Your task to perform on an android device: I love this book. add this Yerma book in my Watchlist
Image 0: 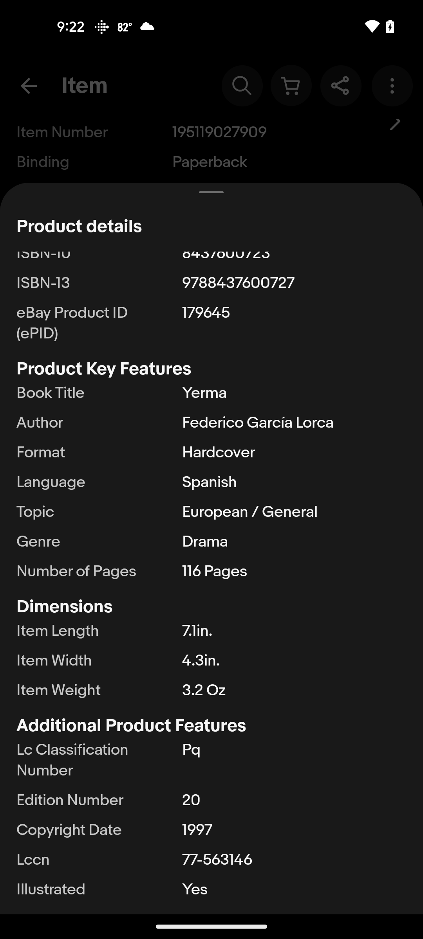
Go back to previous screen
Step 0: press back button
Image 1: 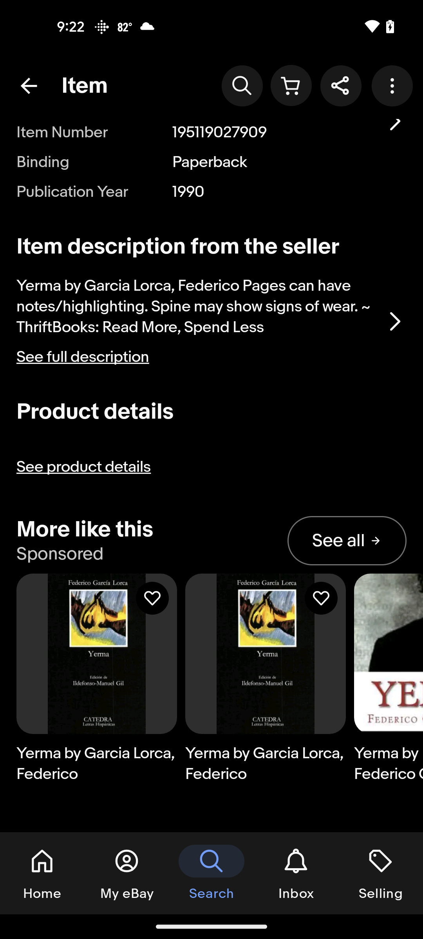
Scroll up to find the watchlist
Step 1: scroll up
Image 2: 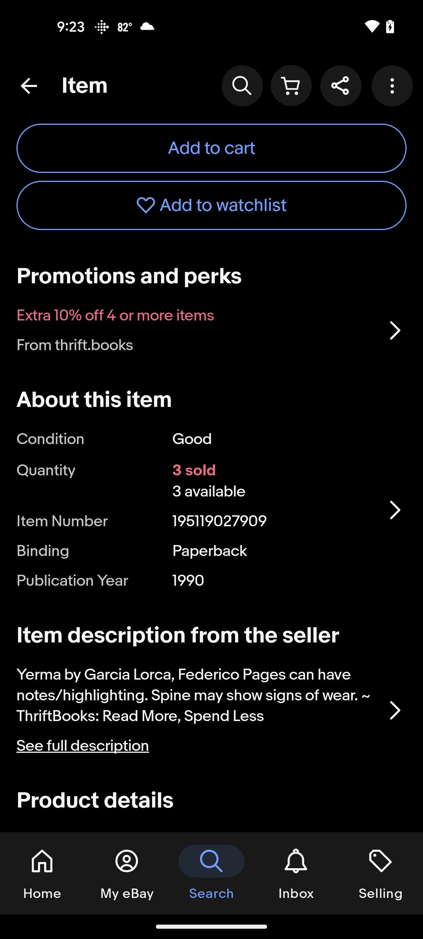
Click on the Add to watchlist button
Step 2: click (211, 205)